Your task to perform on an android device: In the Sgraffito app, I would like to create a new Free paint canvas.
Image 0: 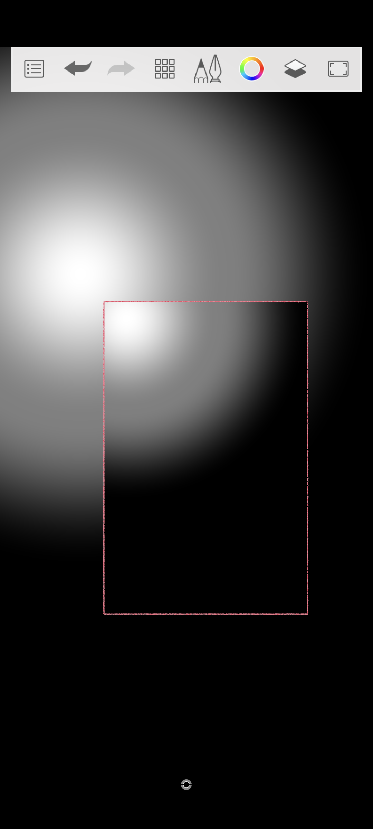
open the  Sgraffito app
Step 0: open app "Sgraffito"